Your task to perform on an android device: Add the Natasha- normale pizza from Pizza In restaurant to your cart using the Deliveroo app so you won't forget to buy it.
Image 1: 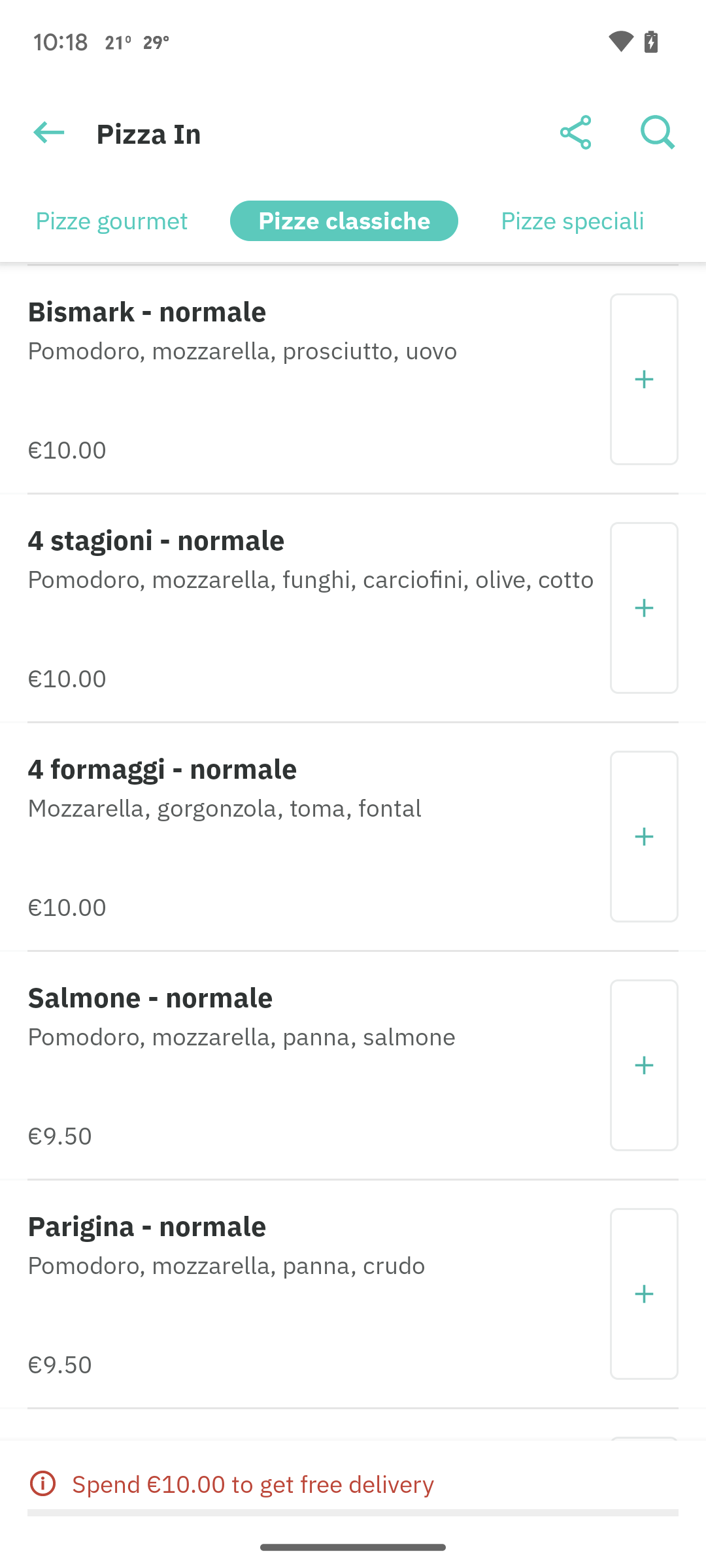
Click on the search icon at the top right corner of the screen 
Step 1: click (658, 132)
Image 3: 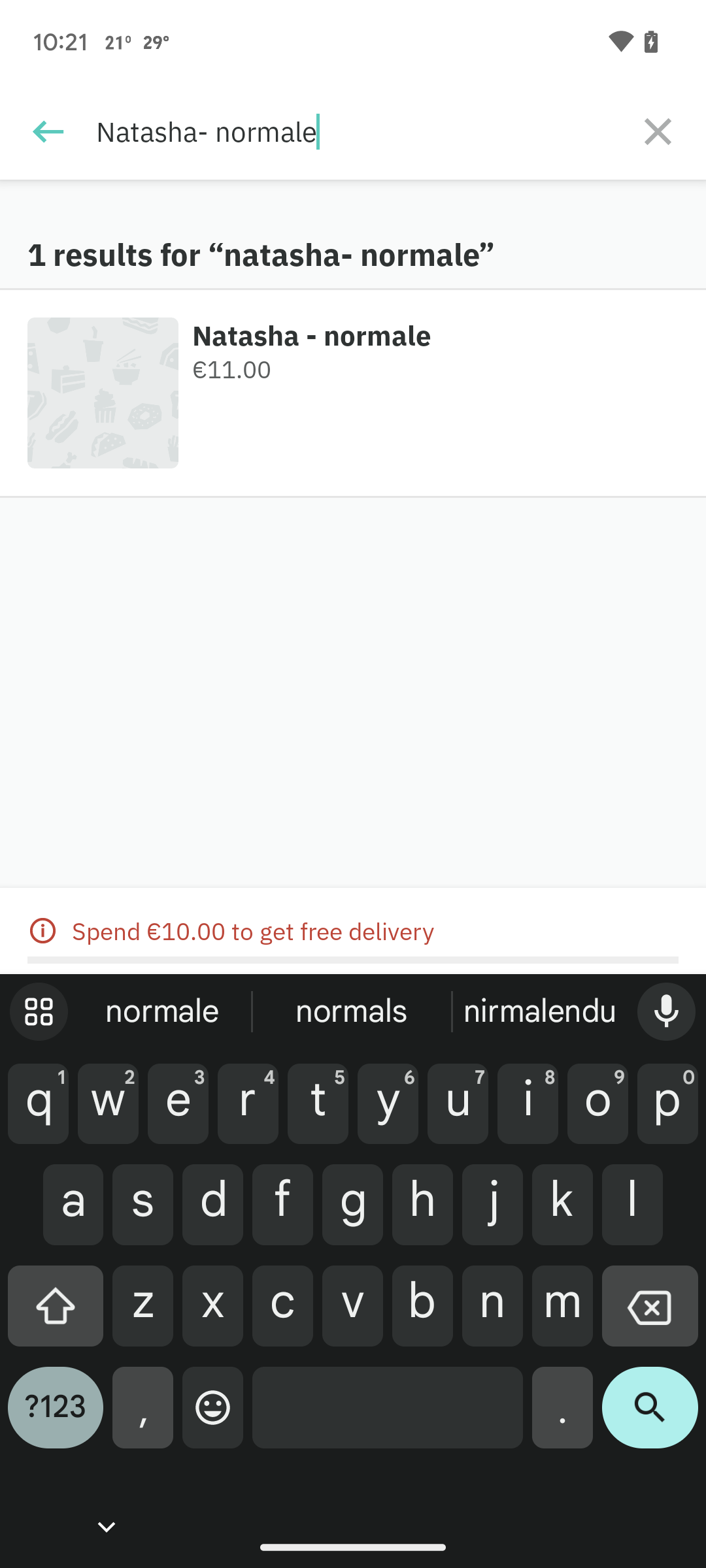
Click on the Natasha- normale 
Step 3: click (353, 392)
Image 4: 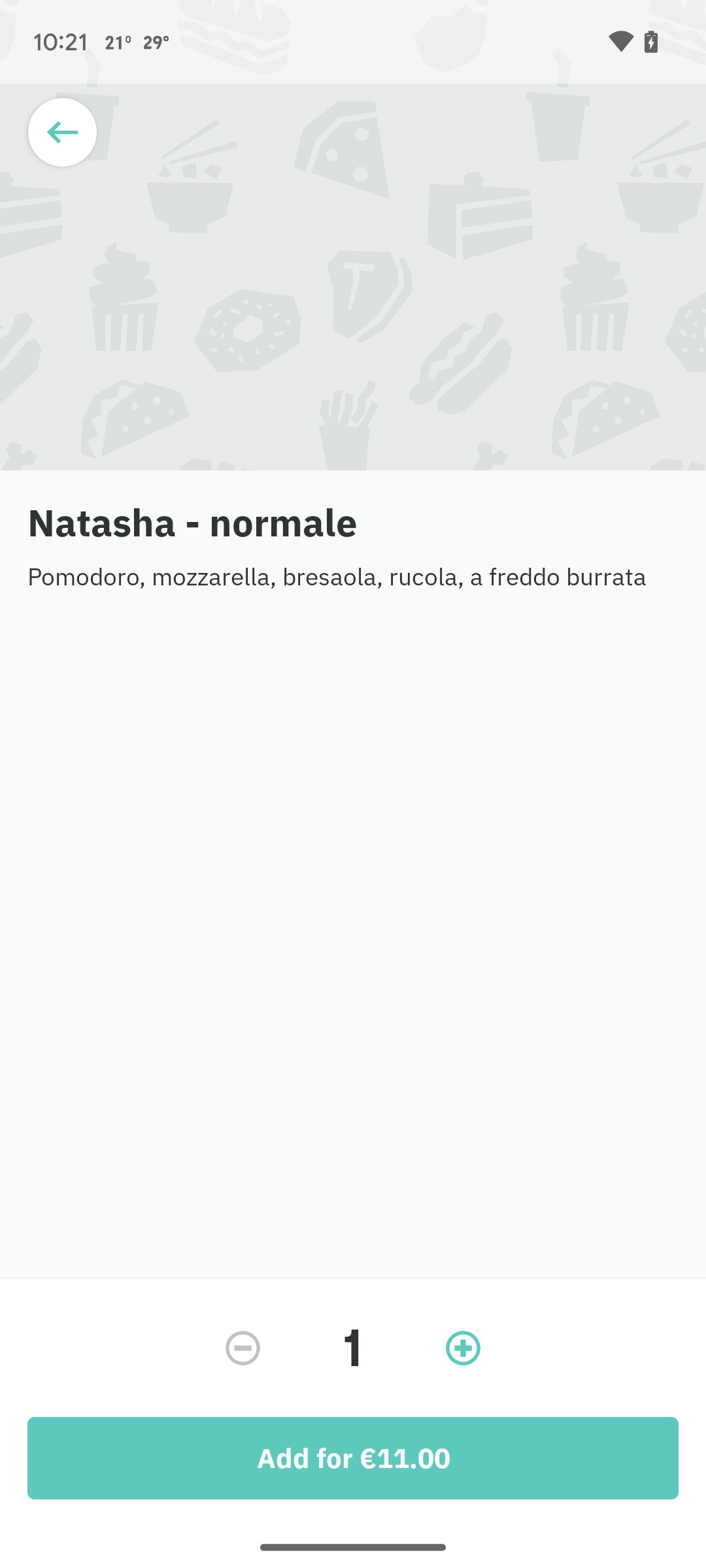
Click on the add button at the bottom of the screen
Step 4: click (353, 1458)
Image 5: 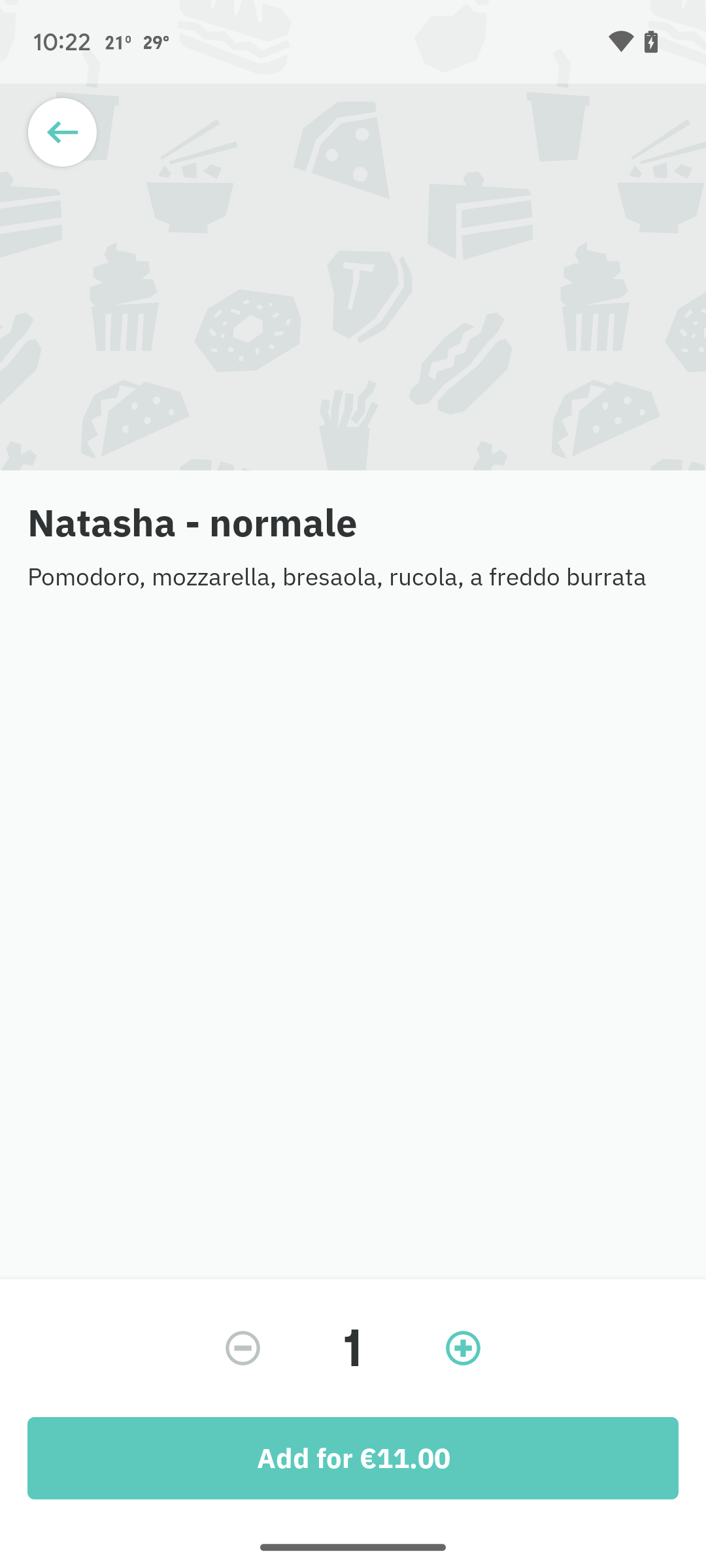
Click on the add button at the bottom of the screen
Step 5: wait